Your task to perform on an android device: In my office, a new project has begun, and I need to make a presentation on the subject, so open the Power Point app and create a new slide using the Madison template card.
Image 0: 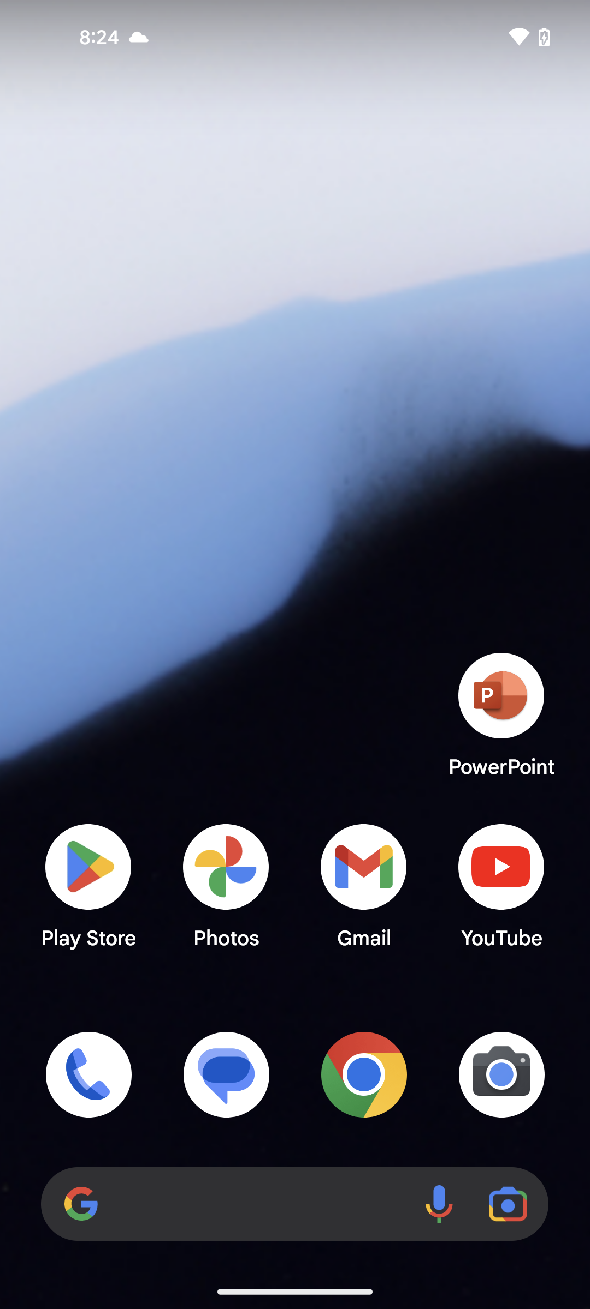
open the Power Point app
Step 0: open app "PowerPoint"
Image 1: 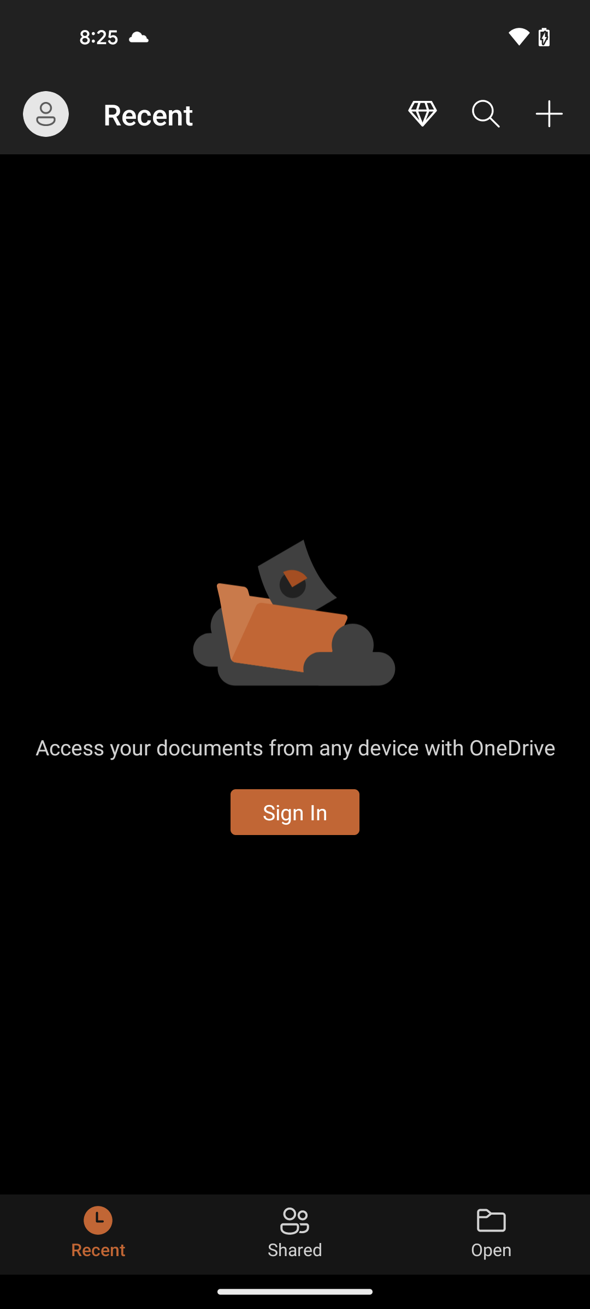
click on add icon at the top right corner of the screen
Step 1: click (549, 113)
Image 2: 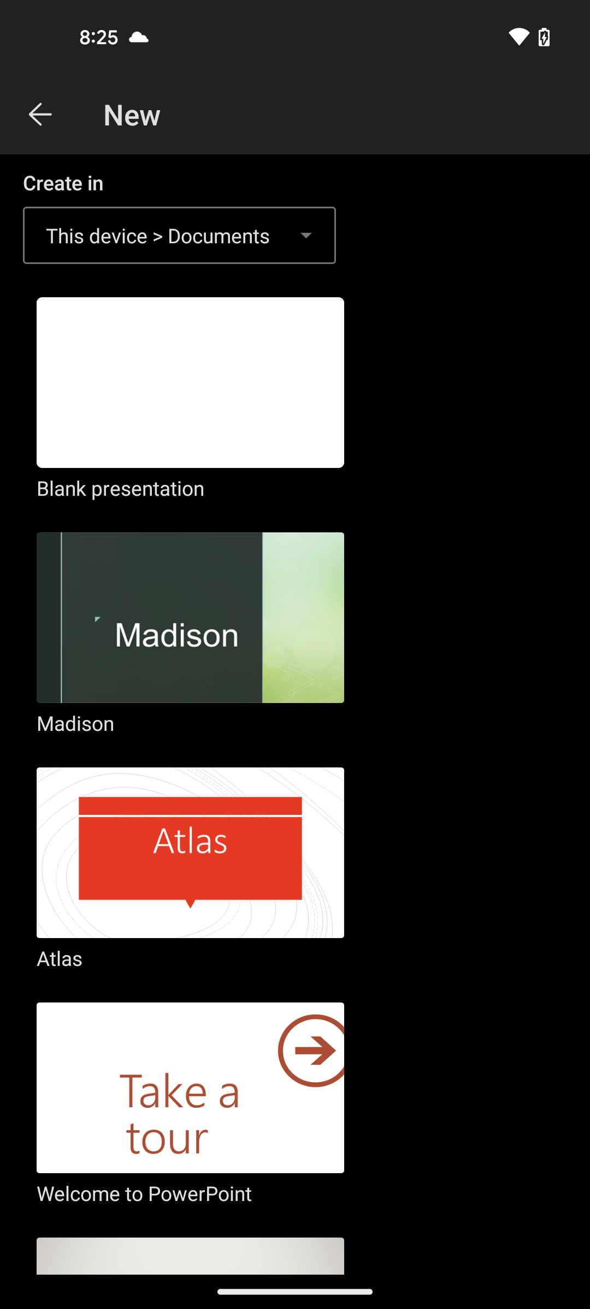
select the Madison template
Step 2: click (191, 635)